Your task to perform on an android device: I am going to use a new phone, remove all my calendar data by Signing out of the calendar app
Image 0: 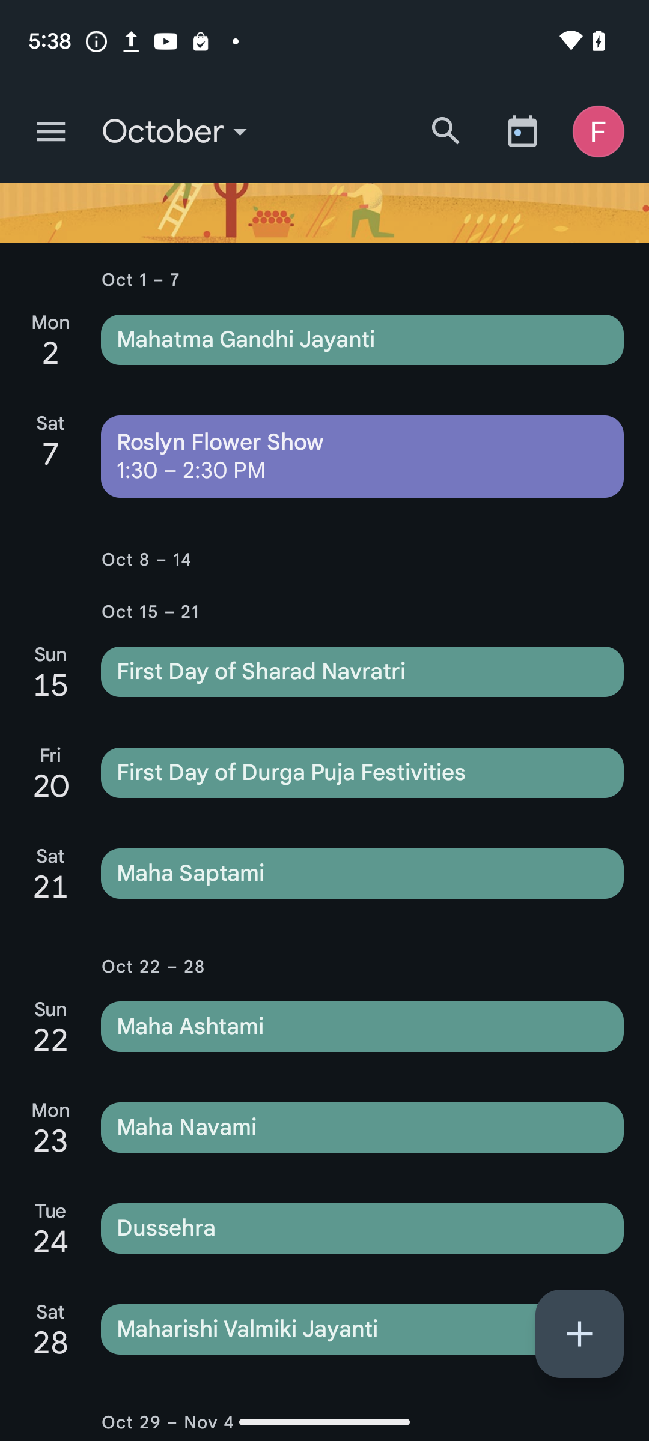
Click on the profile icon at the top right corner of the screen 
Step 0: click (605, 131)
Image 1: 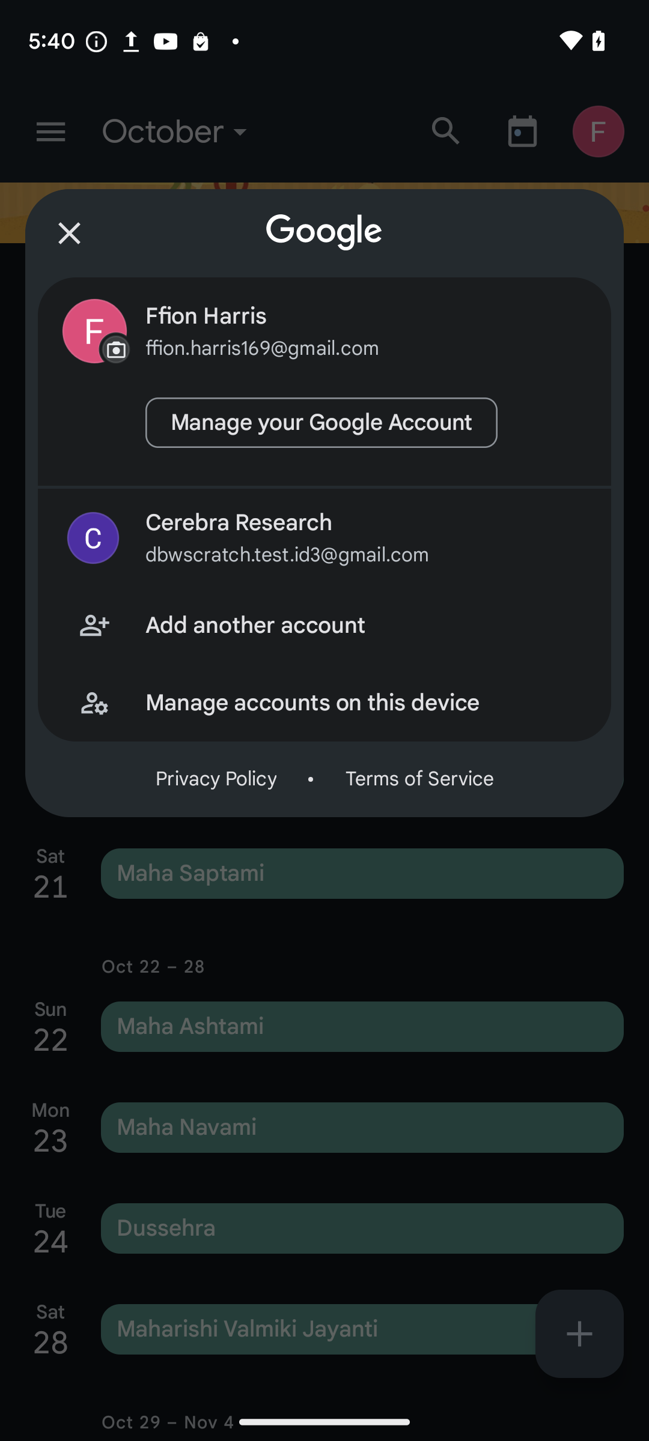
Click on the manage accounts on this device option
Step 1: click (365, 702)
Image 2: 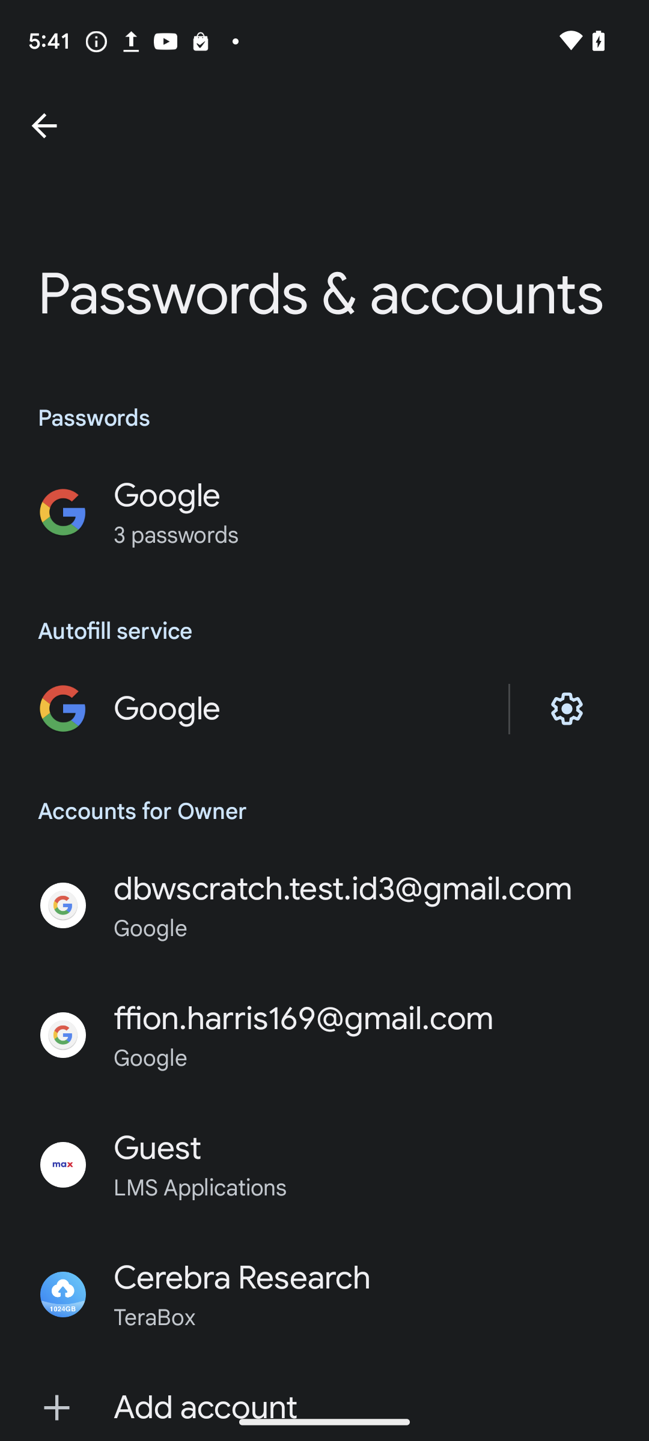
Click on the ffion.harris169@gmail.com option
Step 2: click (303, 1018)
Image 3: 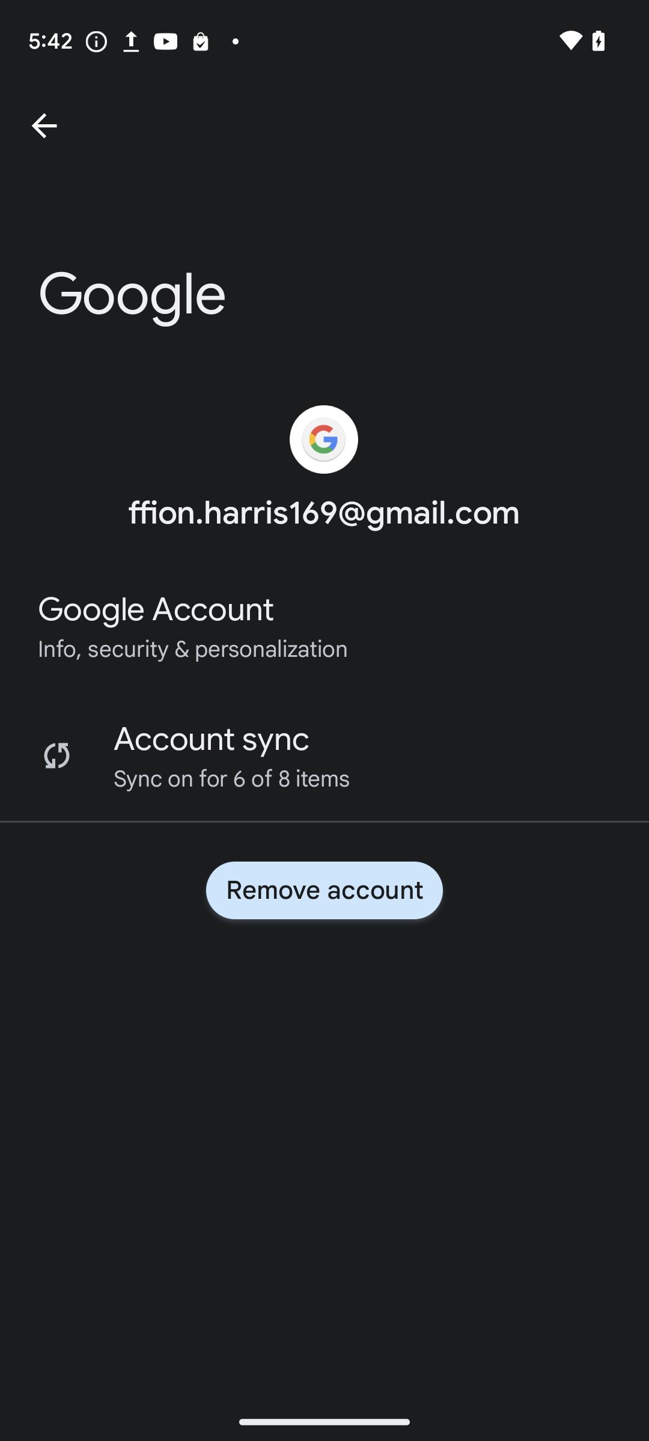
Click on remove account option
Step 3: click (324, 890)
Image 4: 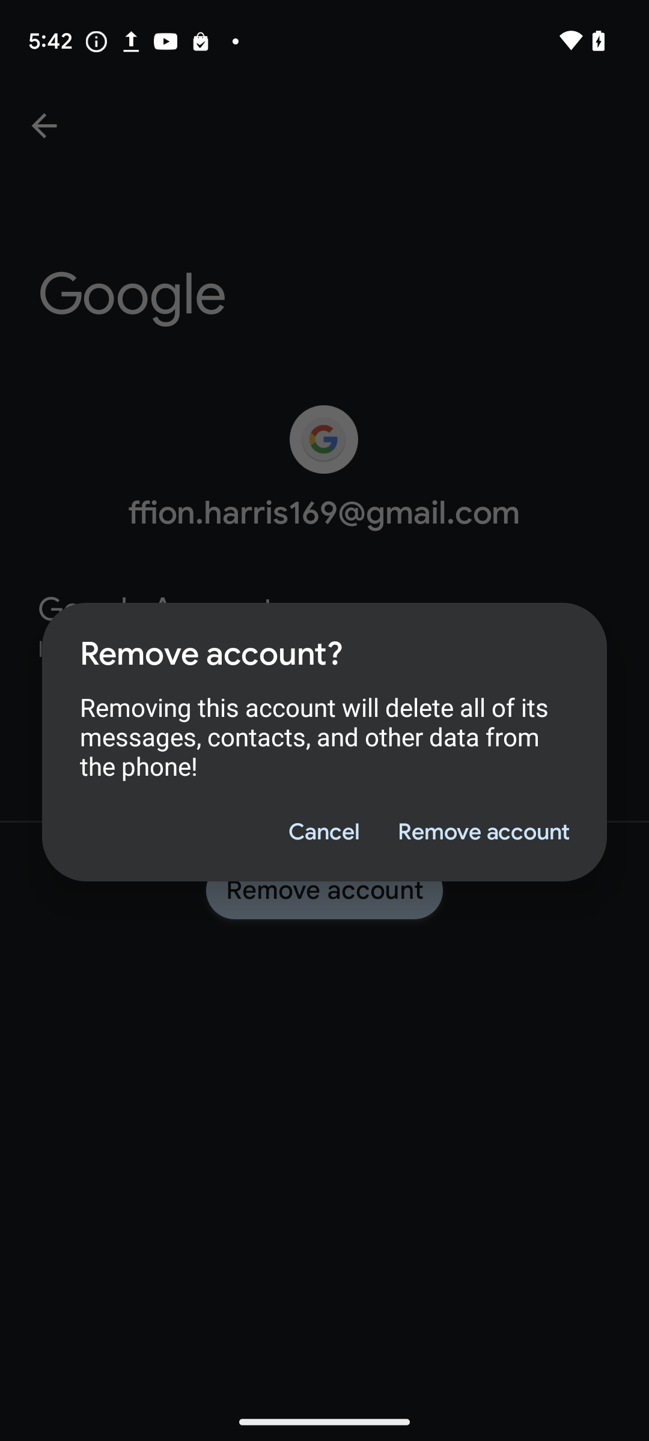
Click on the remove account option
Step 4: click (483, 832)